Your task to perform on an android device: I am looking for a bed for my  Bedoom, so browse for "King Size Bed" on the eBay app.
Image 0: 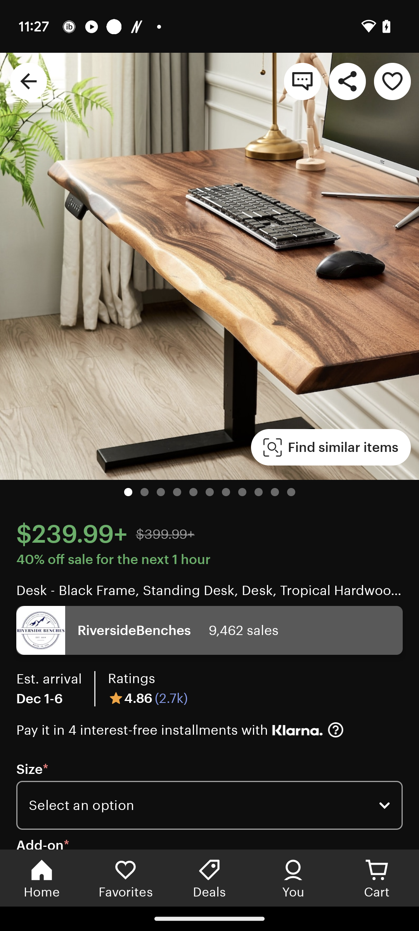
Open the eBay app.
Step 0: open app "eBay"
Image 1: 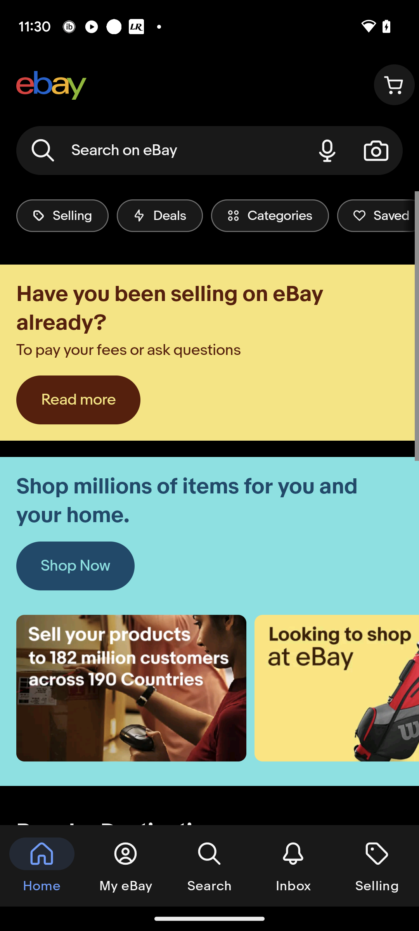
Click on the search box.
Step 1: click (160, 151)
Image 2: 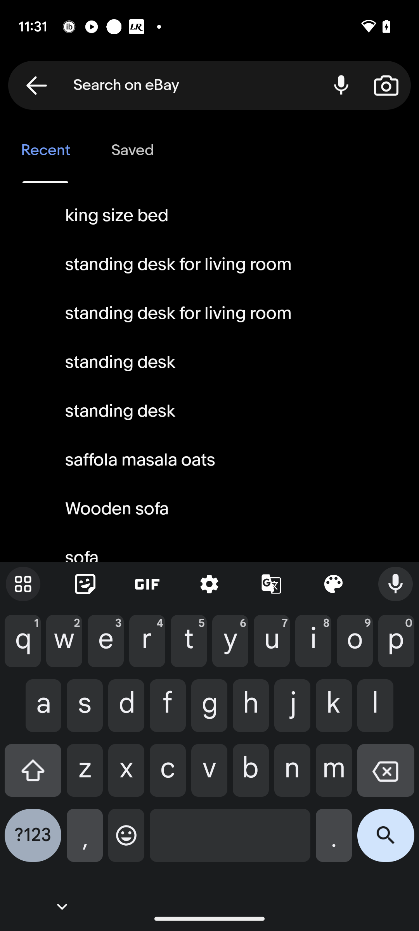
Type "King size bed" in the search box.
Step 2: type "King size bed"
Image 3: 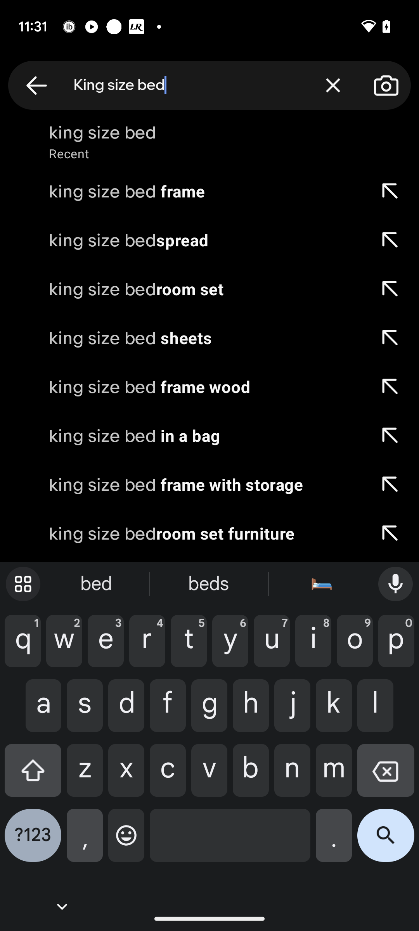
Click on the search icon at the bottom right corner of the keyboard.
Step 3: click (386, 841)